Your task to perform on an android device: In the YouTube app, I want to create a playlist of all of my favourite songs with the label "Myspace."
Image 0: 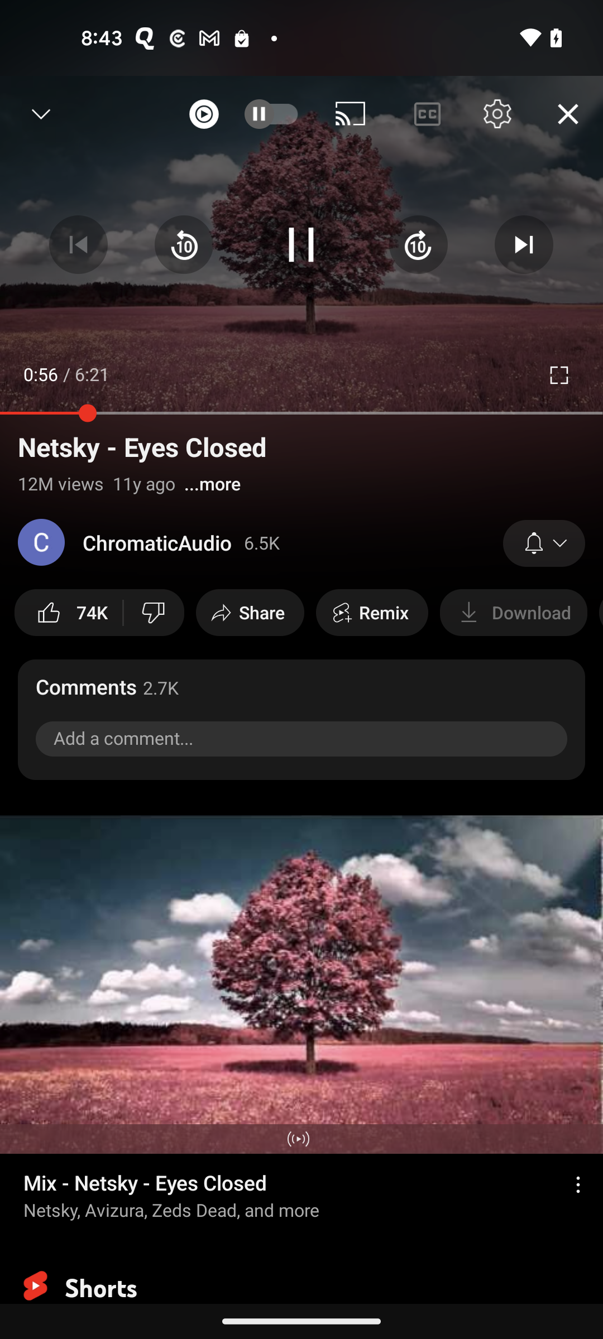
Go back to the previous page
Step 0: press back button
Image 1: 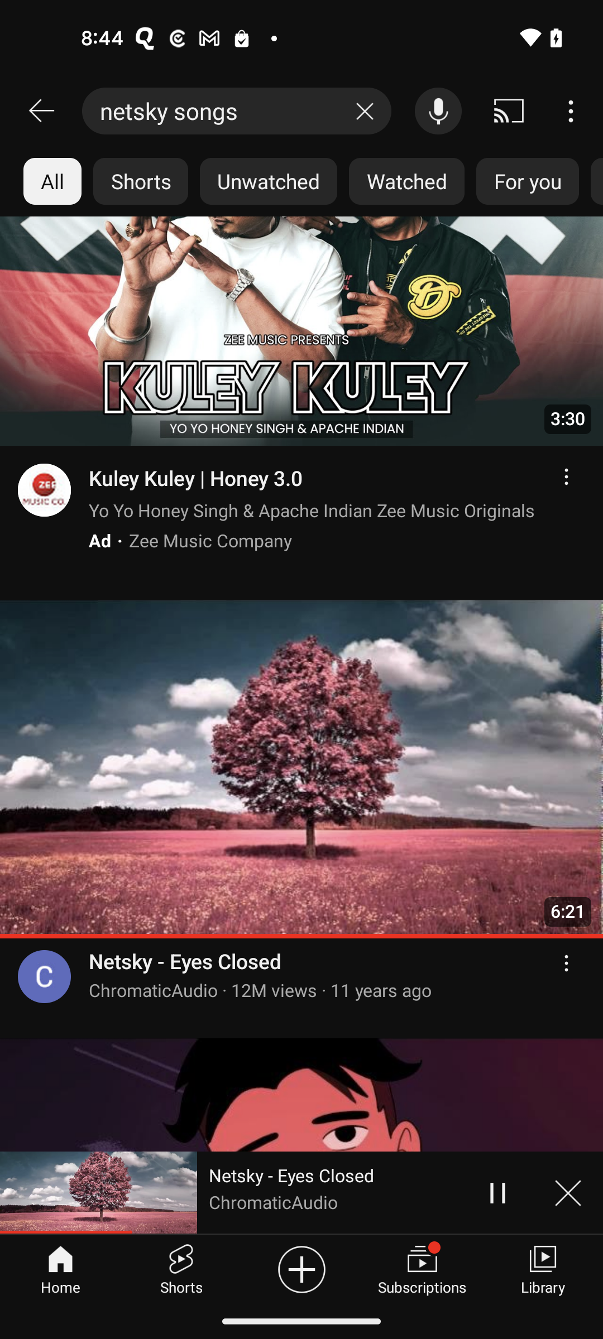
Tap on the library option at the bottom right corner of the screen
Step 1: click (543, 1268)
Image 5: 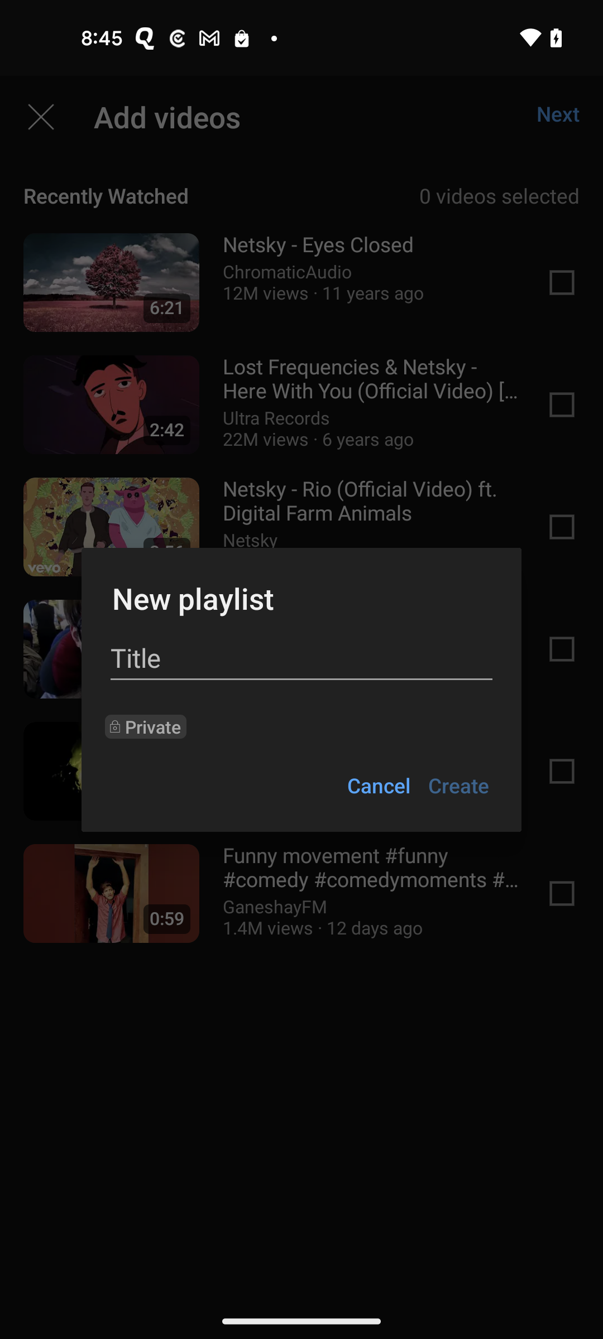
Add the playlist name Myspace
Step 5: type "Myspace"
Image 6: 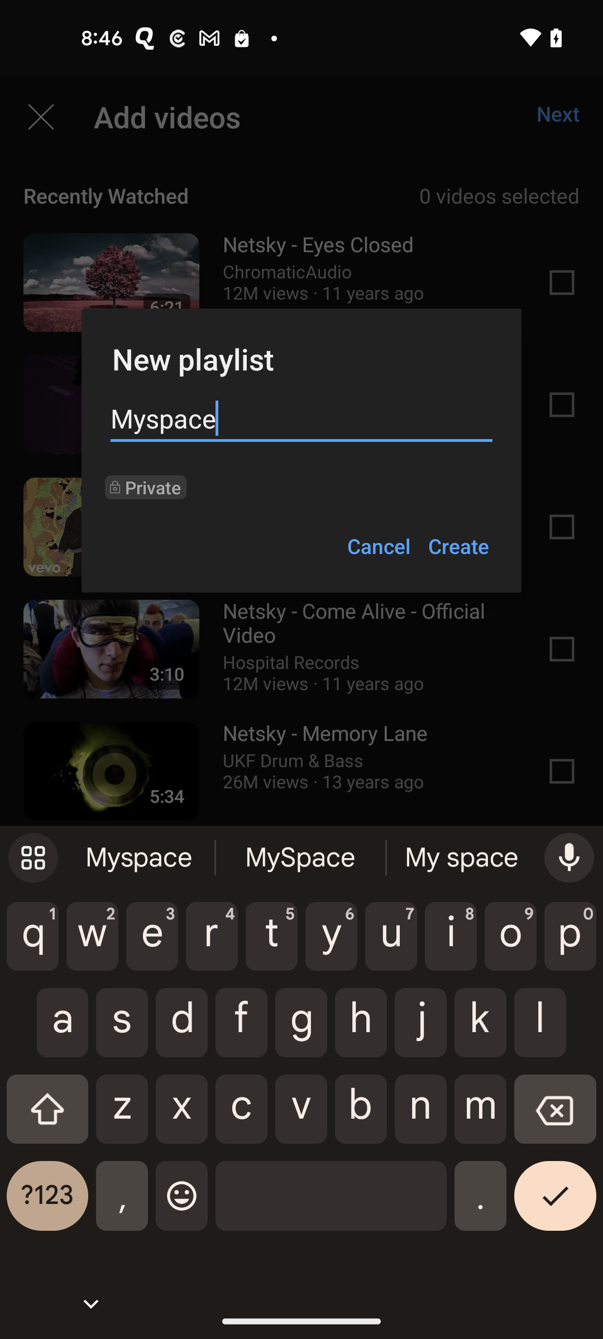
Tap on the right button at the bottom right corner of the screen
Step 6: click (555, 1204)
Image 7: 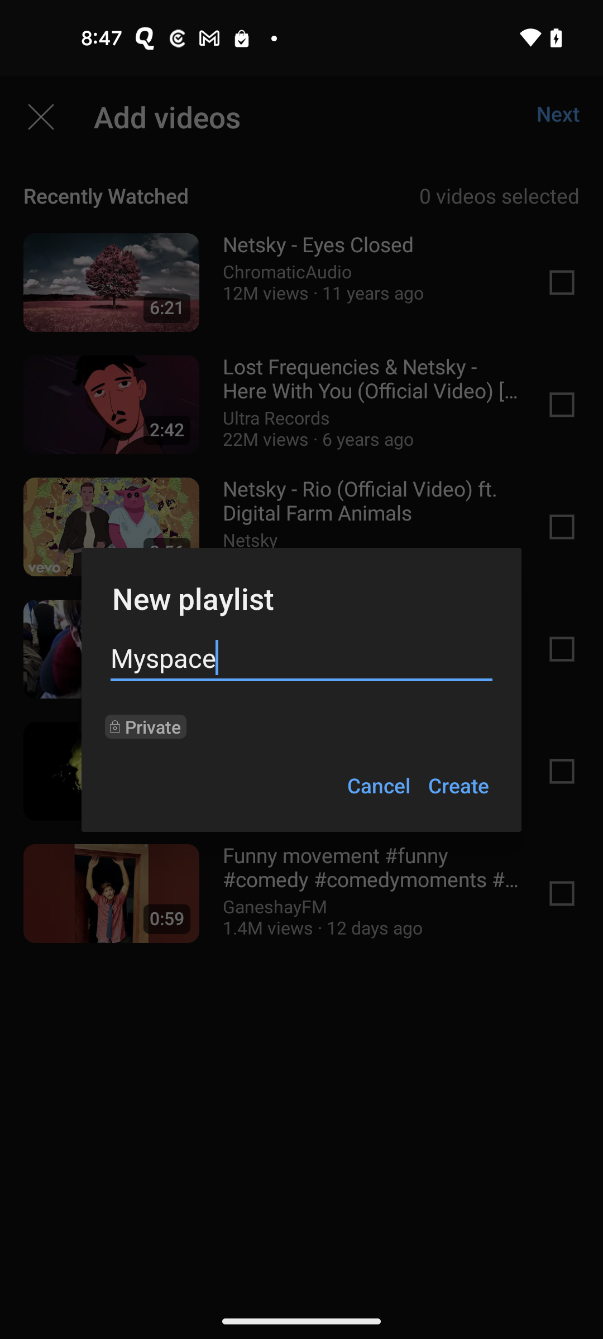
Tap on the create option
Step 7: click (458, 785)